Your task to perform on an android device: I want to remove a star from Kitchen Stories's Good news is just one click away! email, so remove a star from this email in the Gmail app.
Image 0: 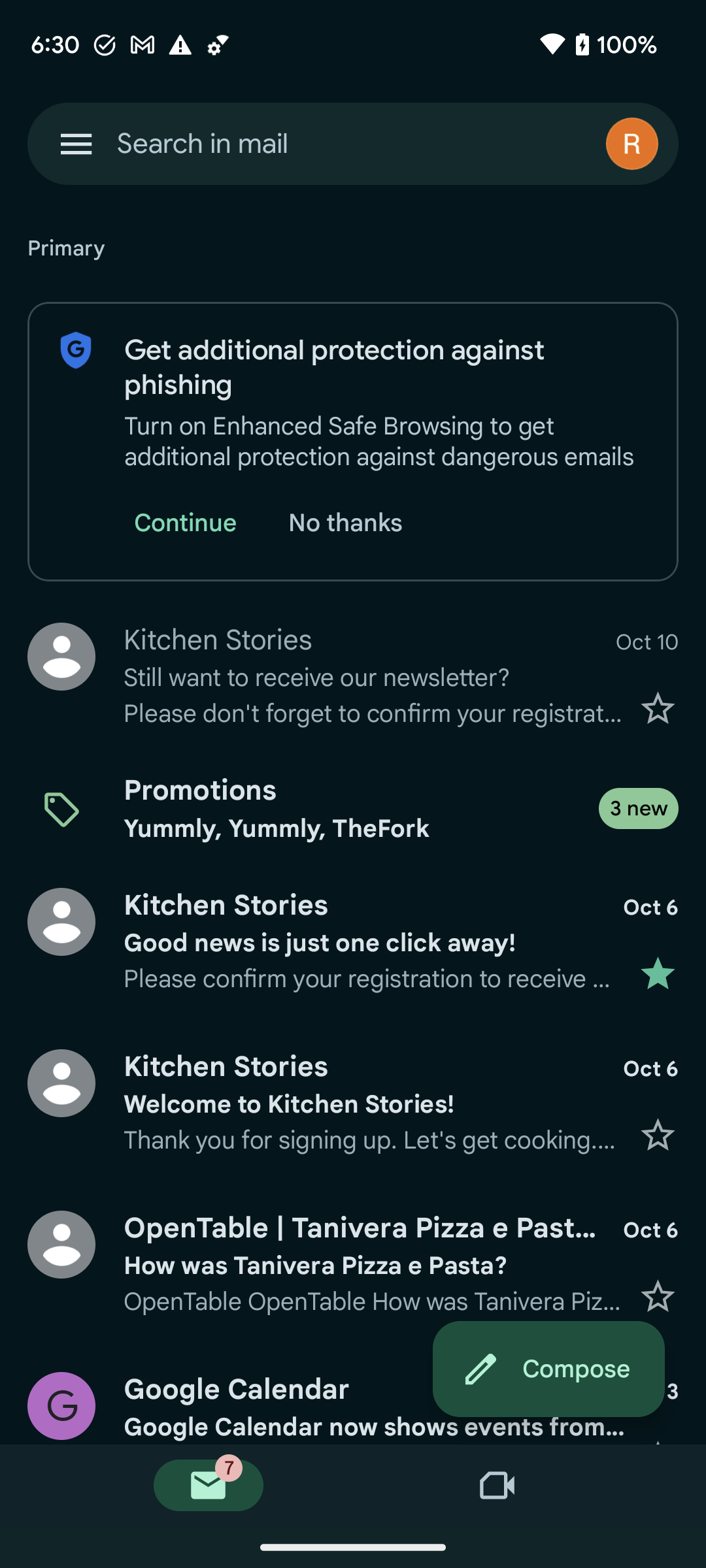
Click on star of the Kitchen Stories's Good news is just one click away! email to remove the star.
Step 0: click (353, 941)